Your task to perform on an android device: Get the Biking directions from DD1 1AA to the Glamis Castle House in the Maps app
Image 0: 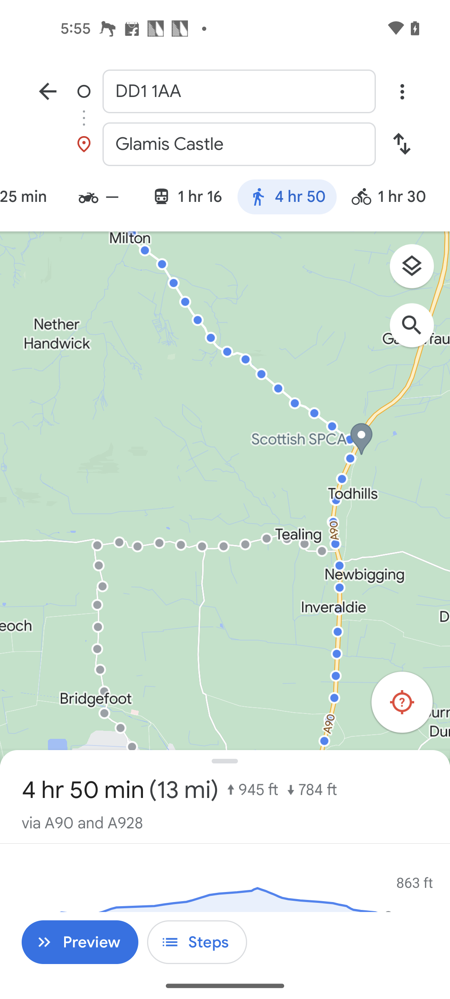
Click on the Biking transit mode
Step 0: click (402, 196)